Your task to perform on an android device:  In the weather & radar app  click on the menu icon  in the forecast section and share the weather forecast data via X.
Image 0: 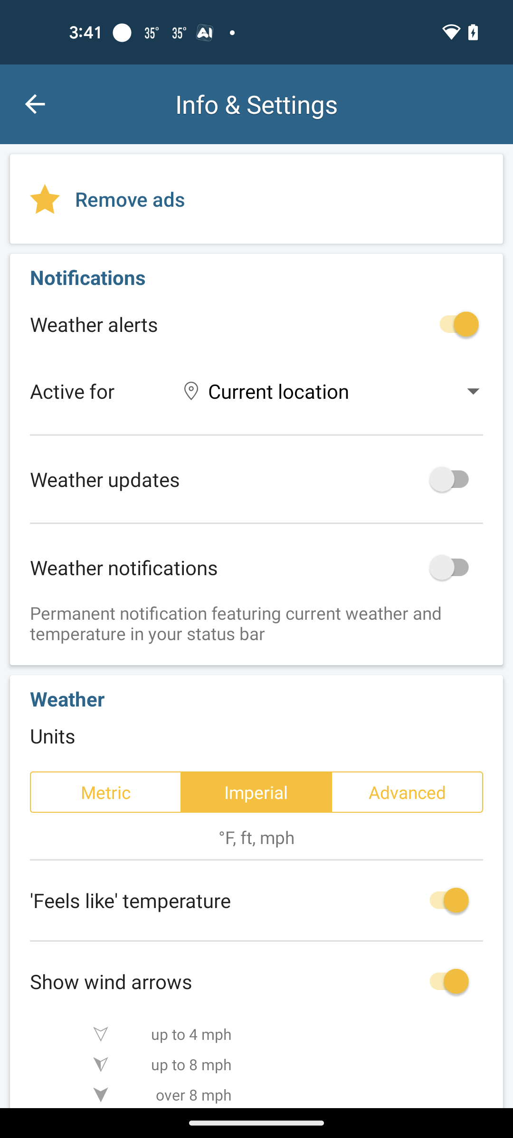
Go back to the ;previous page.
Step 0: press back button
Image 1: 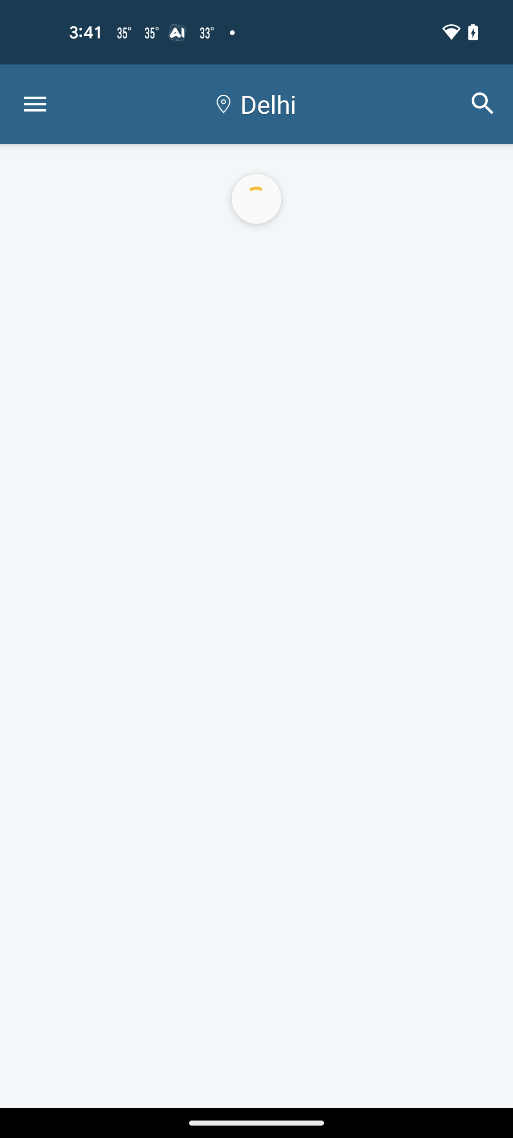
Go back to the ;previous page.
Step 1: wait
Image 2: 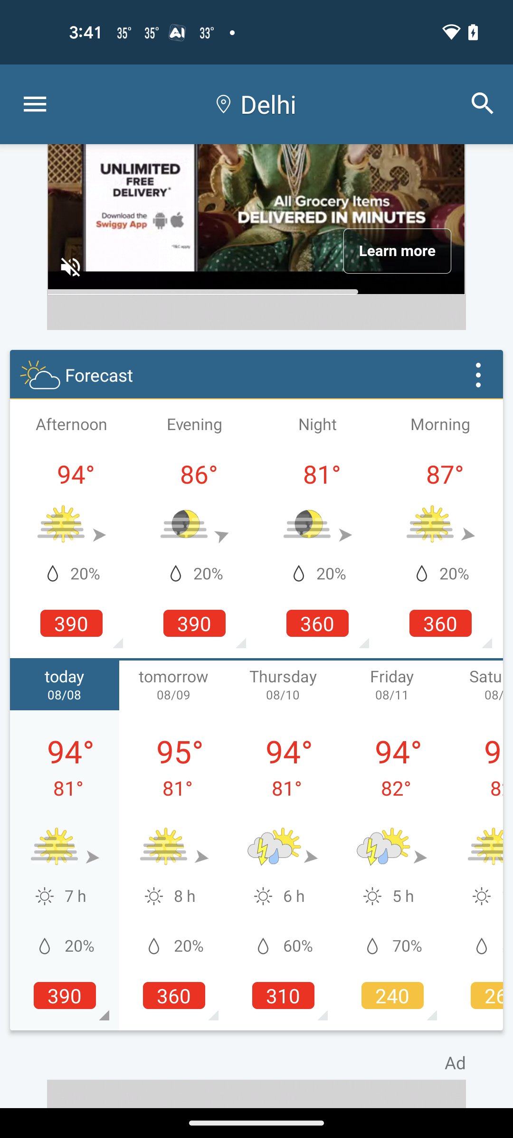
Click on the three vertical dots menu icon.
Step 2: click (478, 370)
Image 3: 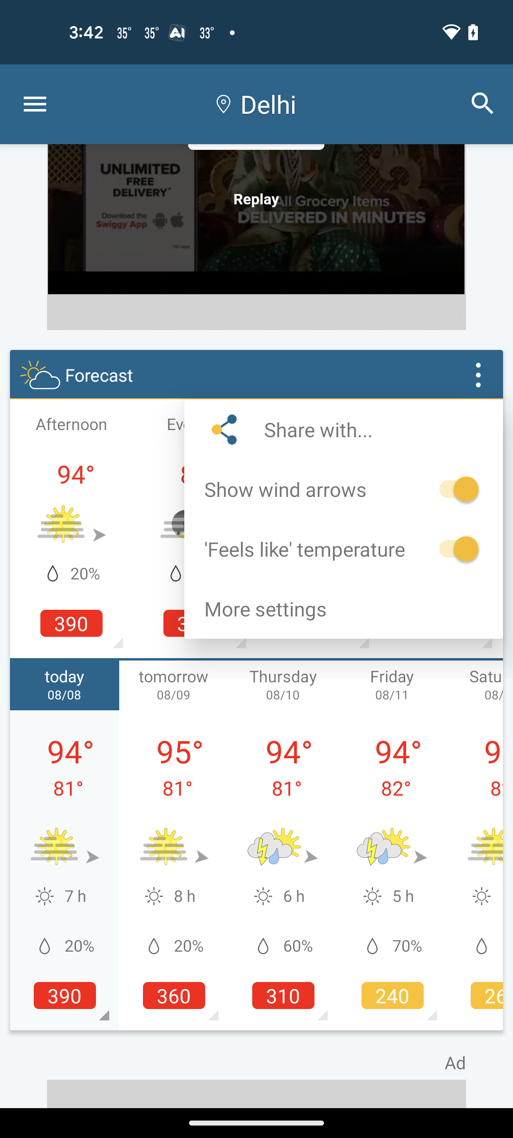
Click on the share with button.
Step 3: click (343, 429)
Image 5: 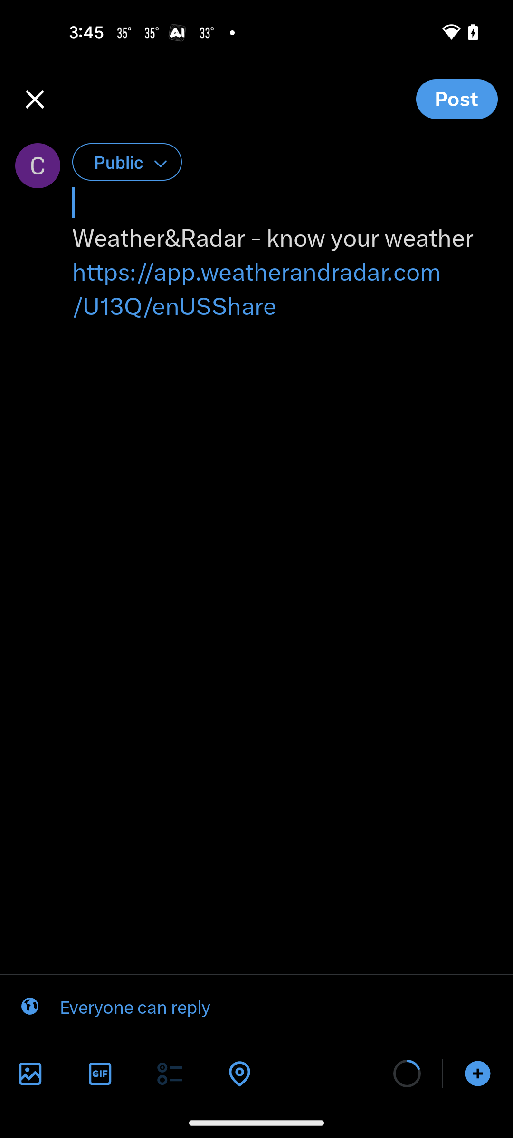
Click on the "X" icon to share the data via X.
Step 5: wait